Your task to perform on an android device: A healthy option is Schweppers Indian Tonic Water. Use the DMart Ready app to learn more.
Image 1: 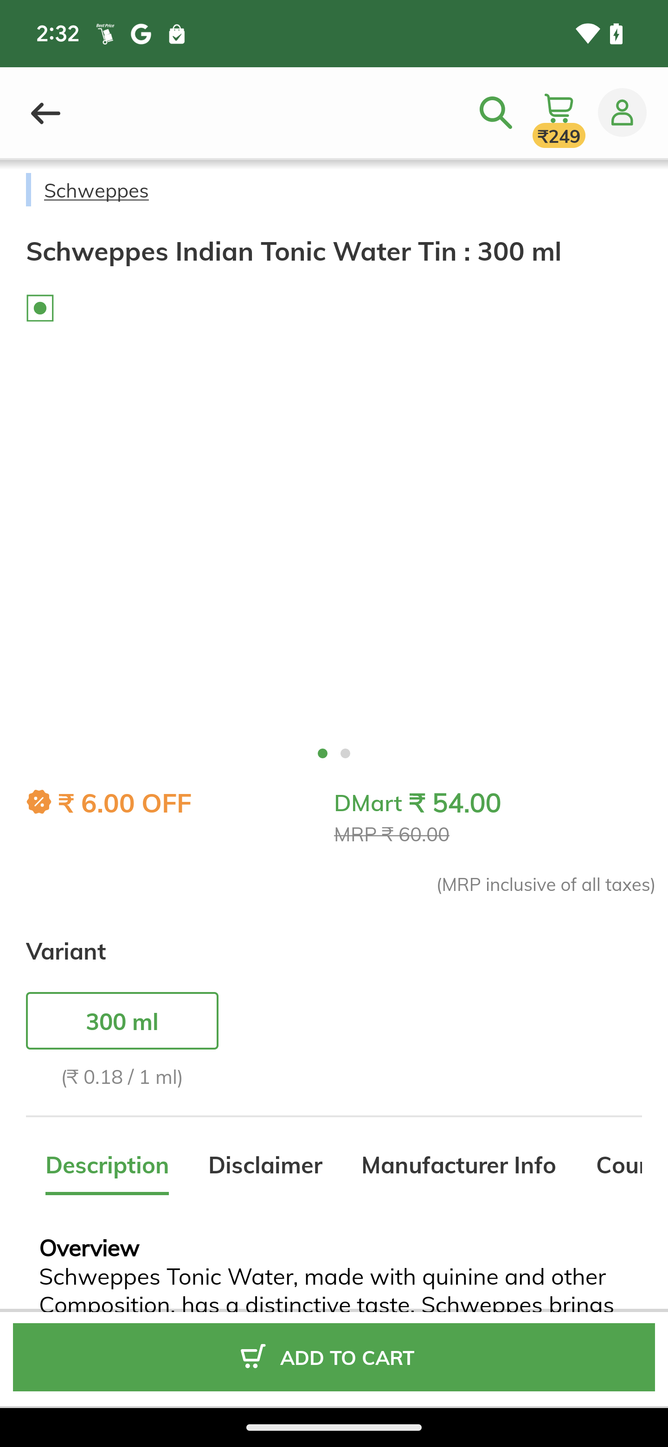
Swipe up on the screen
Step 1: scroll down